Your task to perform on an android device: In the Weather app. Choose the location of Delhi and On Daily Notification in the settings.
Image 0: 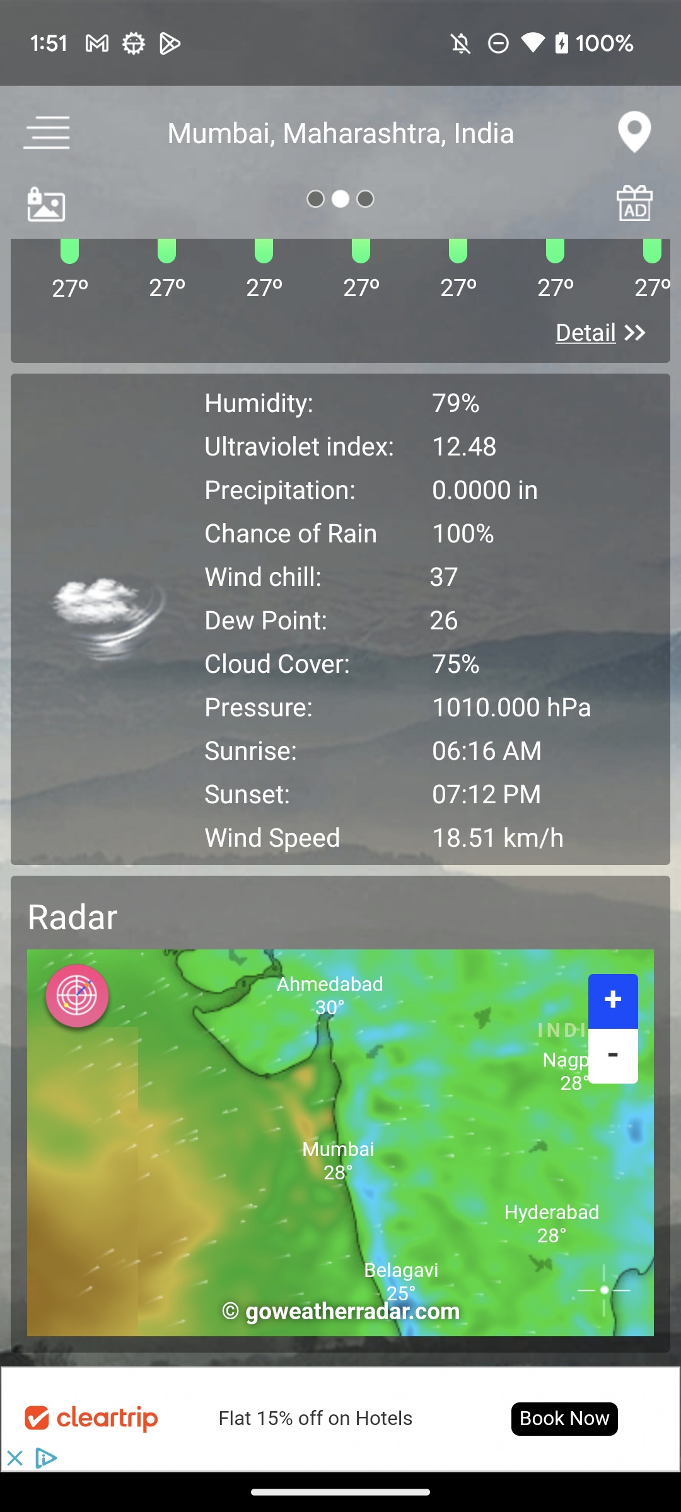
Click on the Mumbai location at the top middle of the screen
Step 0: click (340, 132)
Image 2: 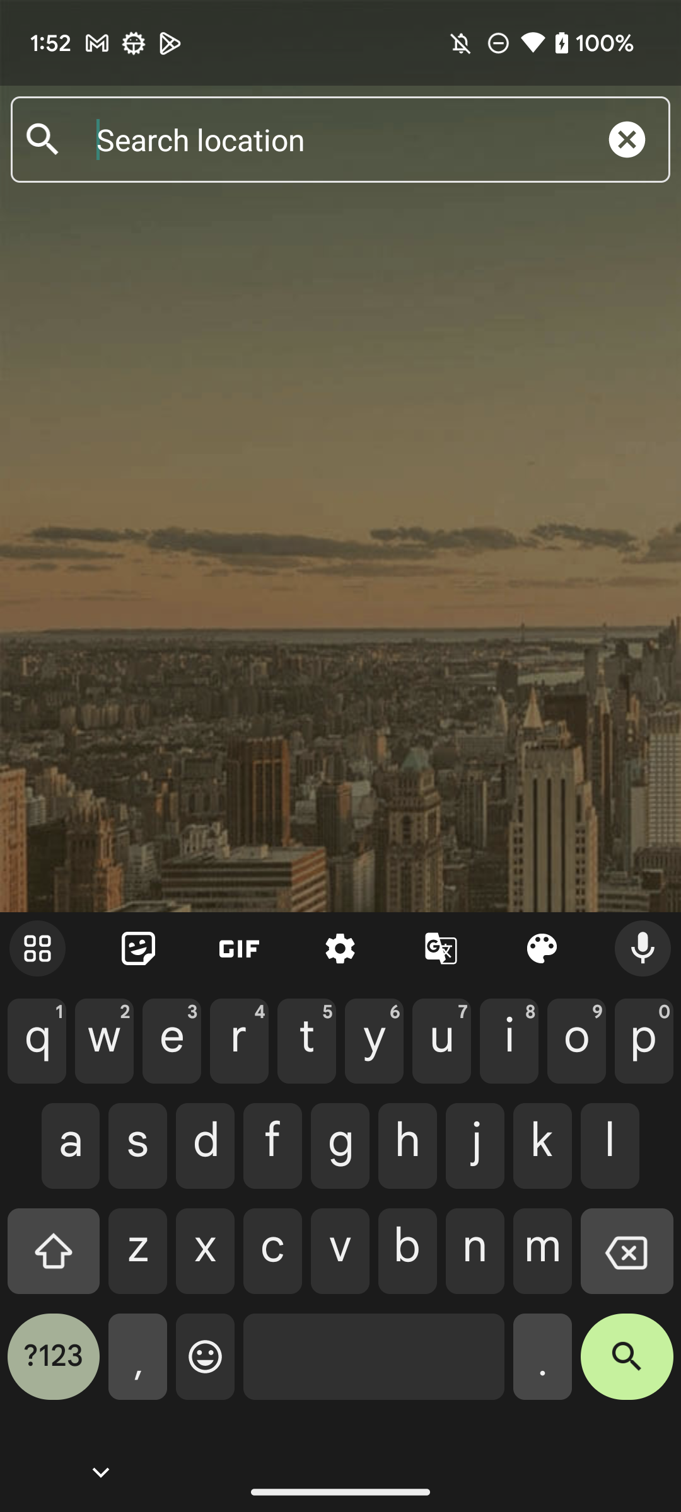
Type"Delhi" in search bar
Step 2: type "Delhi"
Image 3: 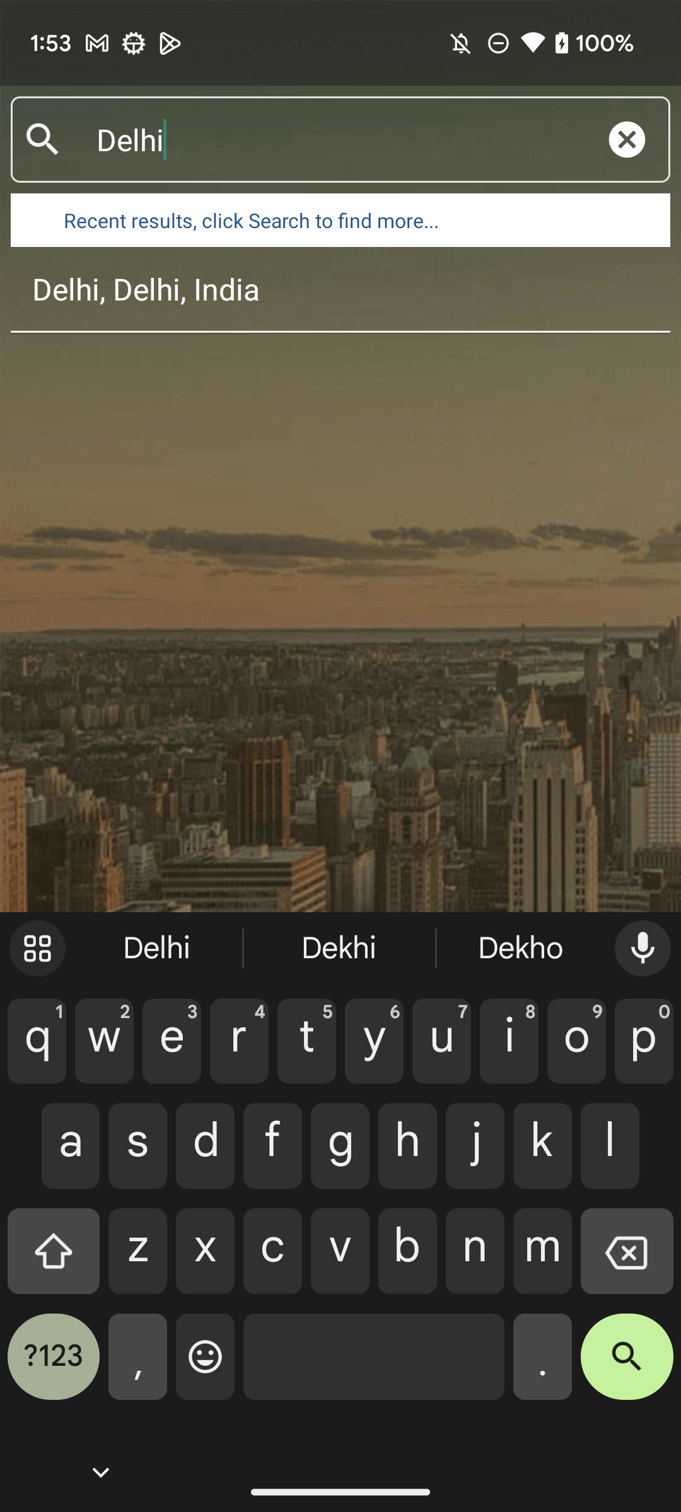
Click on the Delhi,Delhi,India result
Step 3: click (340, 289)
Image 4: 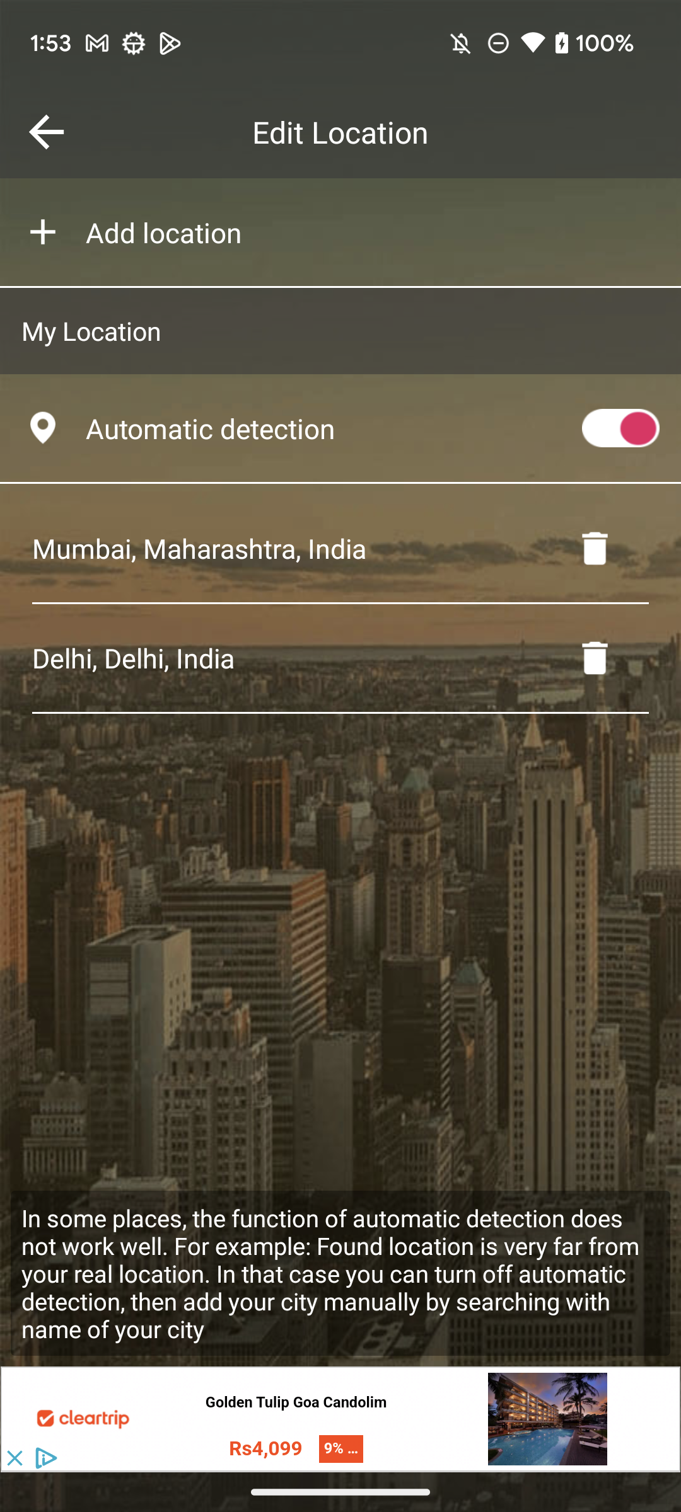
Click on the Delhi, India location
Step 4: click (286, 658)
Image 5: 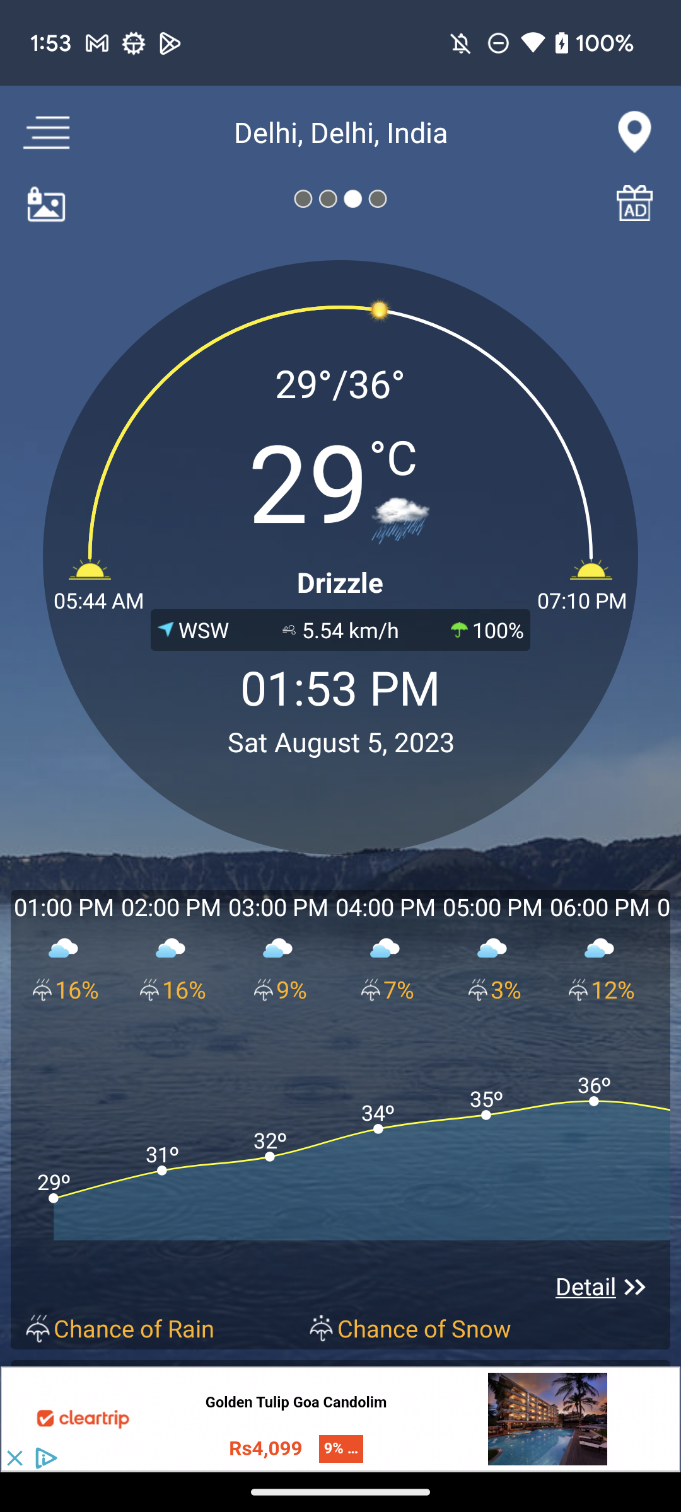
click on the three-line at the top left of the screen
Step 5: click (62, 137)
Image 6: 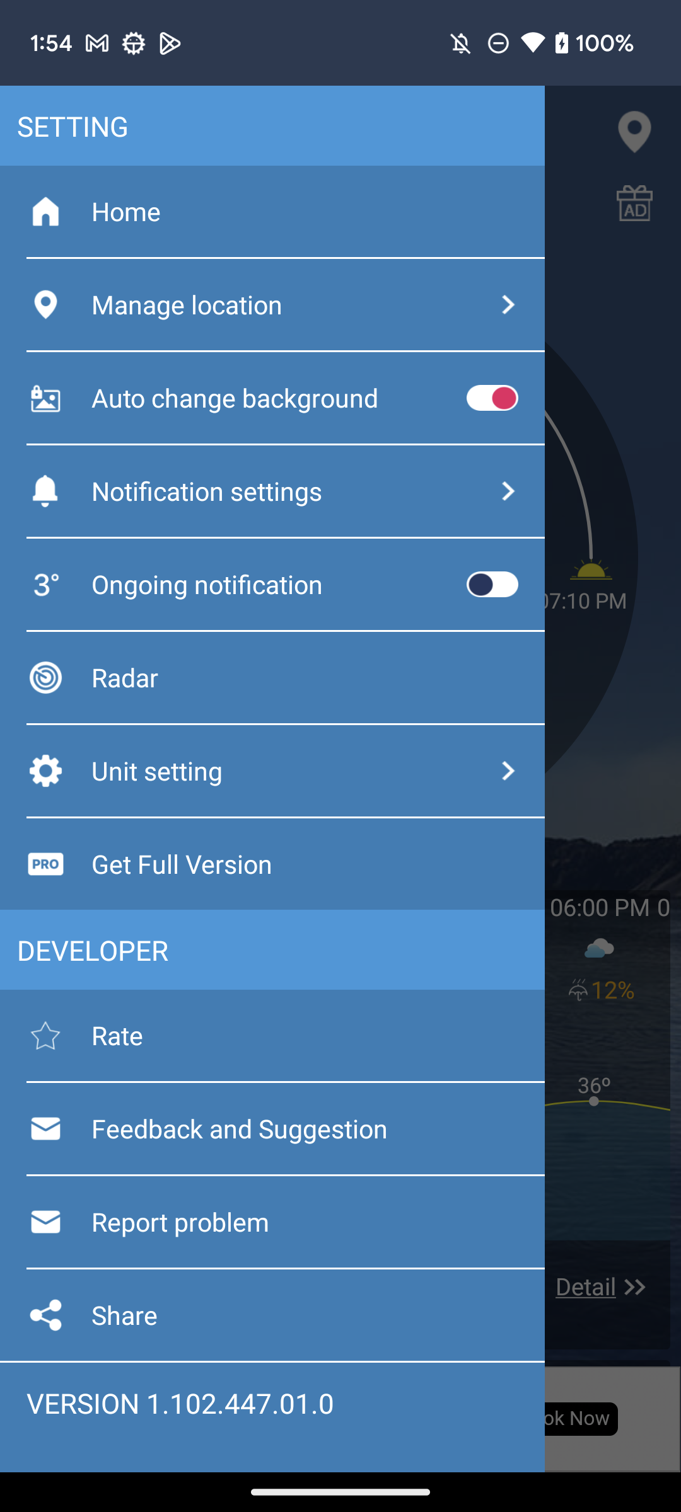
click on the notification setting option
Step 6: click (206, 491)
Image 8: 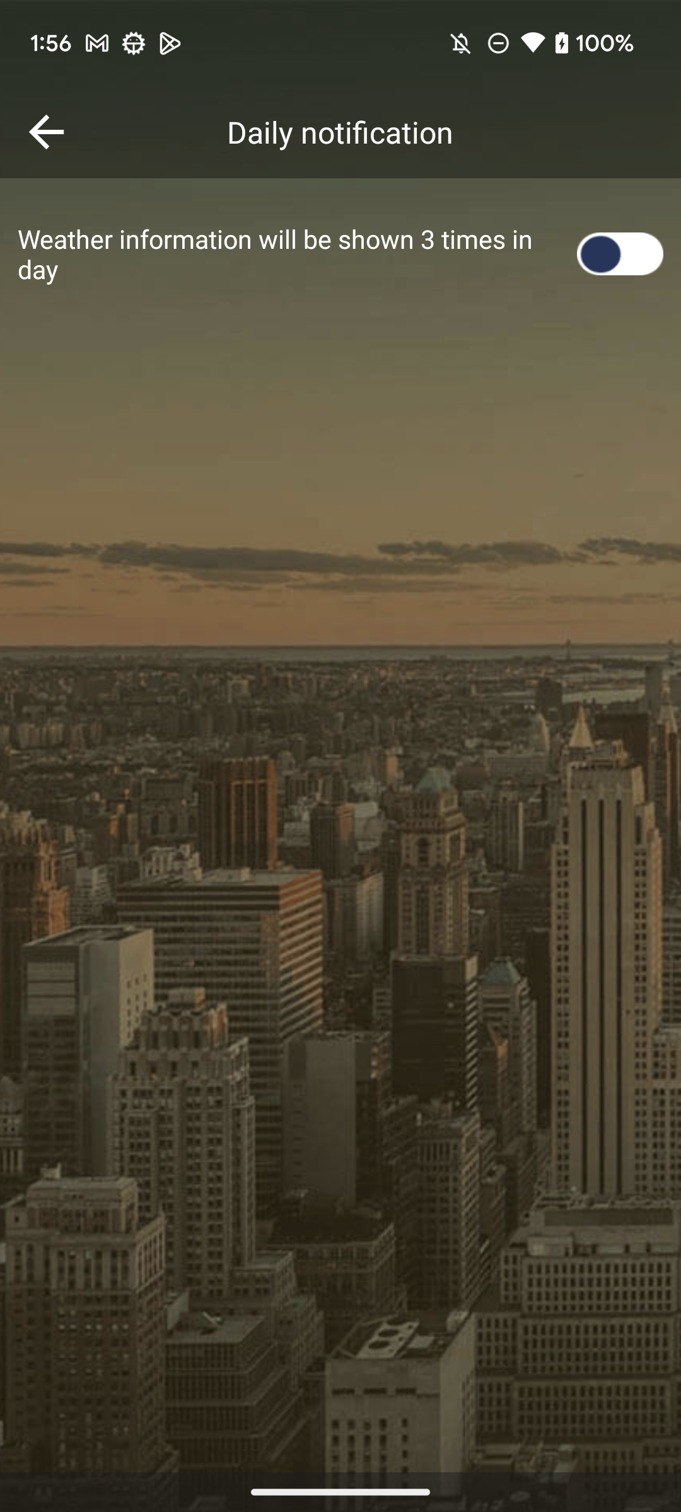
Click on the button to on the Weather information will be shown 3 times in day
Step 8: click (596, 249)
Image 9: 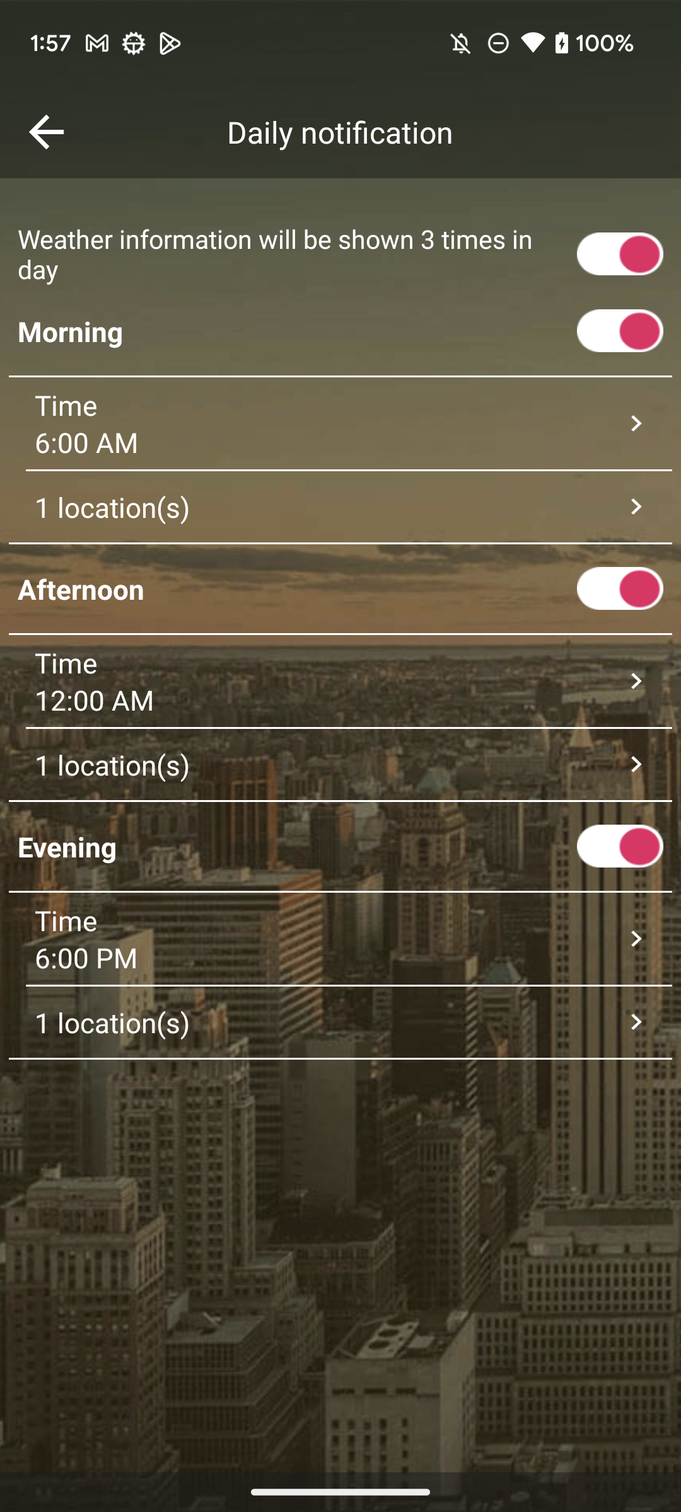
Click on the location to select the Delhi location
Step 9: click (333, 1022)
Image 10: 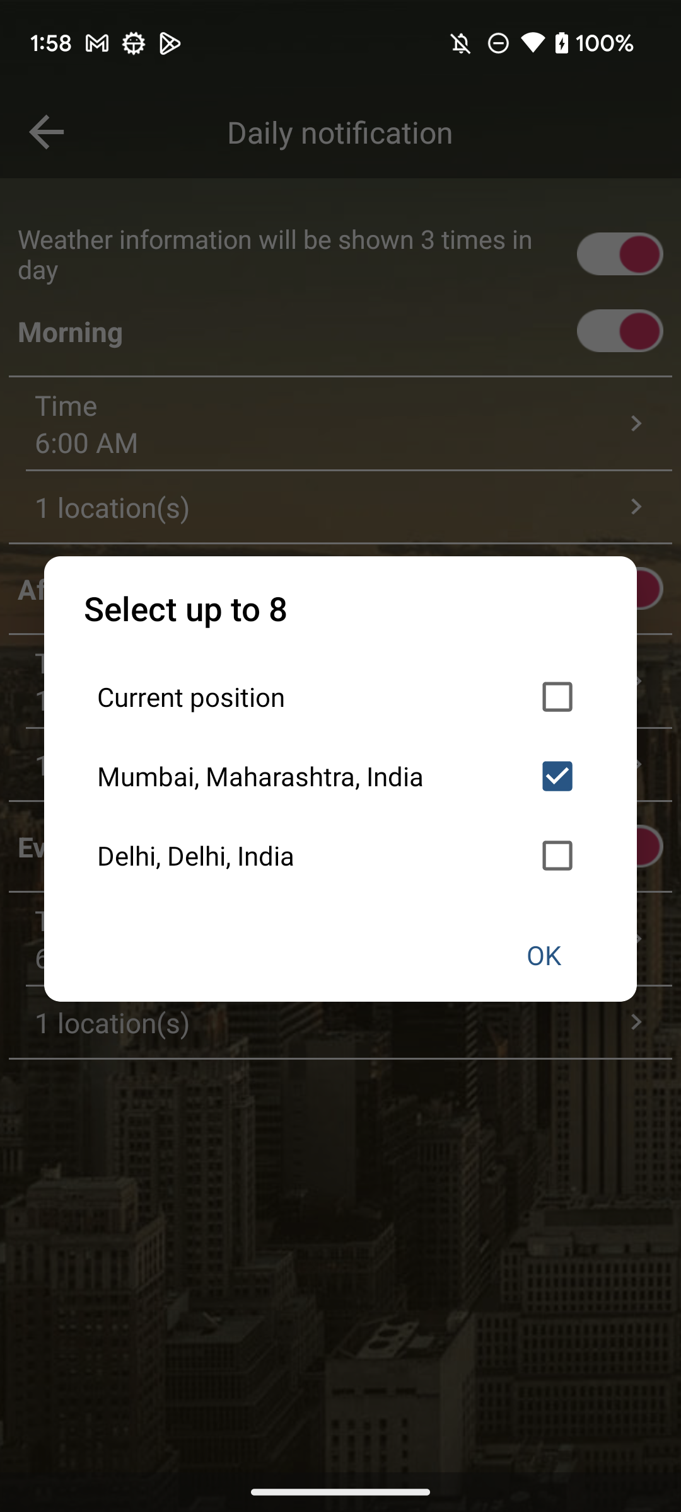
Click on the Delhi,Delhi,India option 
Step 10: click (340, 855)
Image 11: 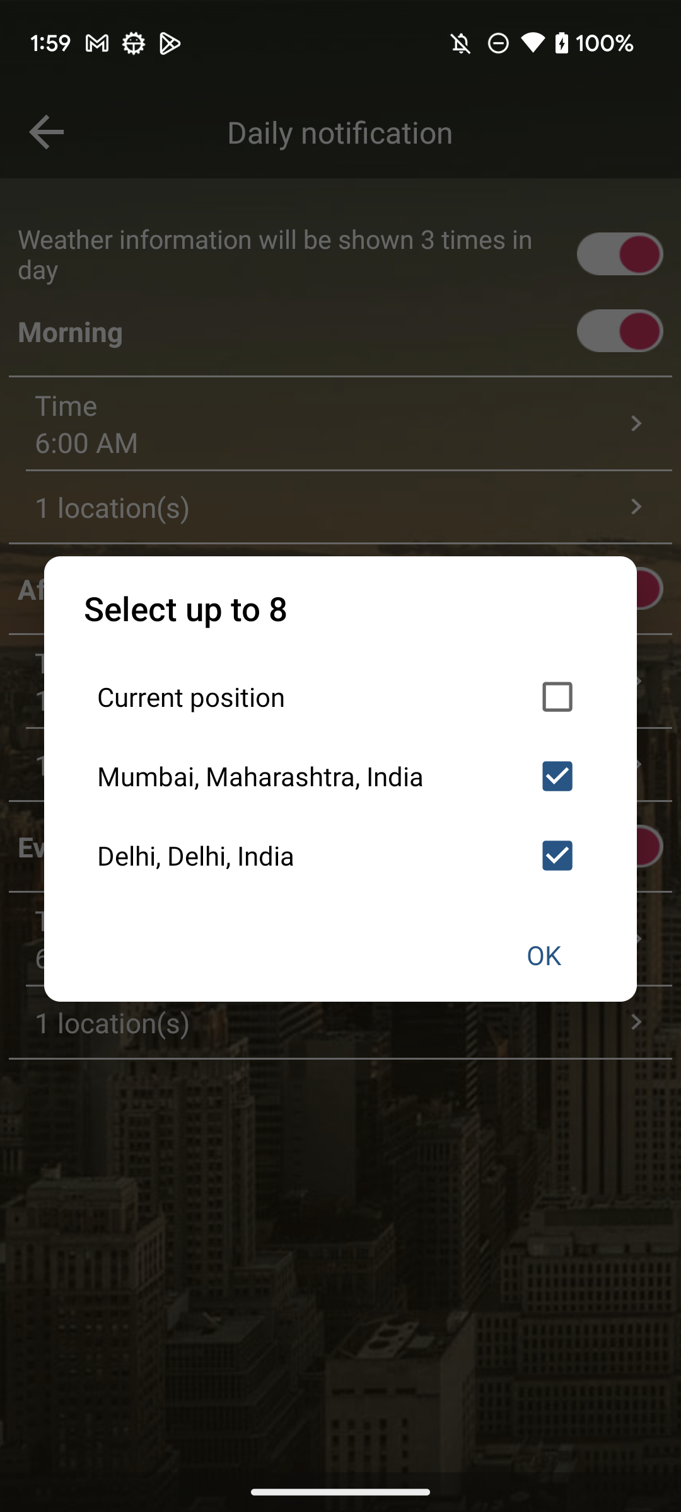
Click on the Mumbai,Maharashtra,India option to untick
Step 11: click (340, 776)
Image 12: 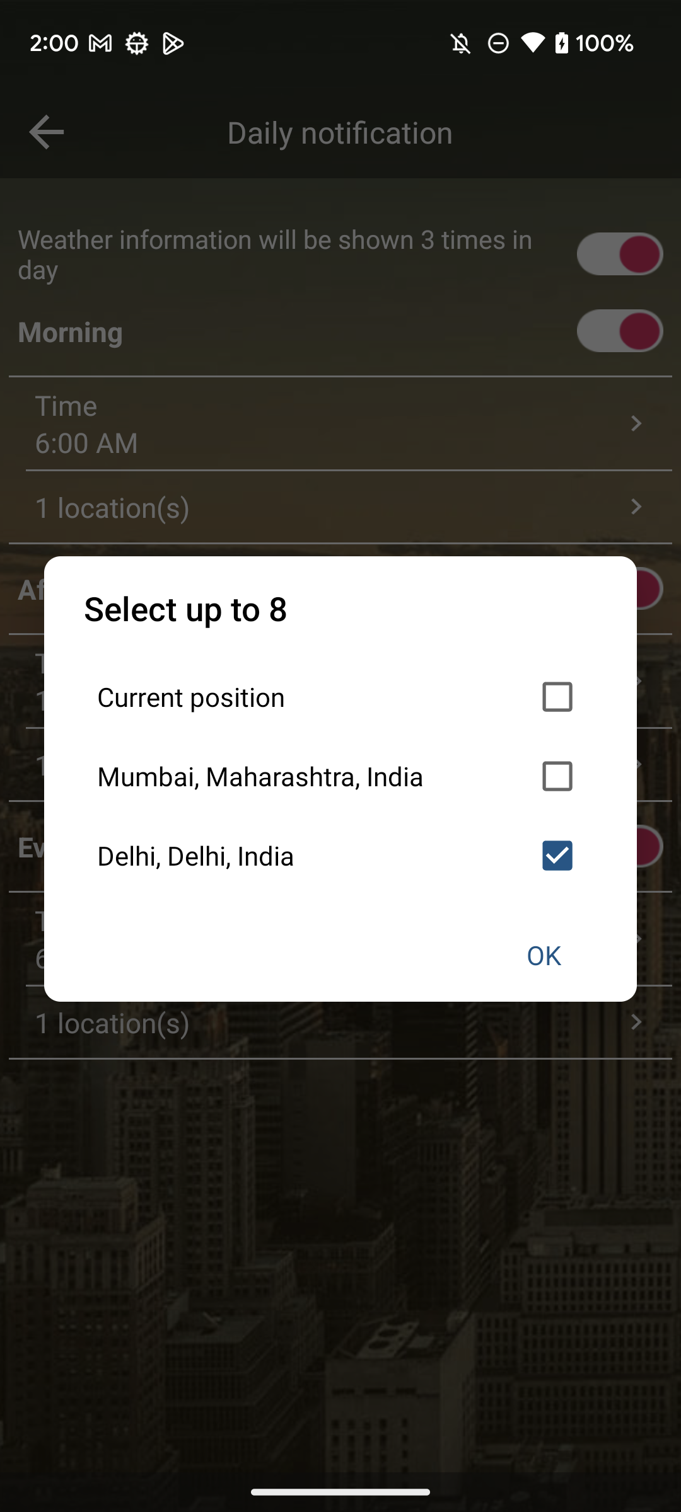
Click on the ok button
Step 12: click (544, 954)